Your task to perform on an android device: Open Insight Timer app, Search for "Nature Sound: Rain & Thunder" and play
Image 0: 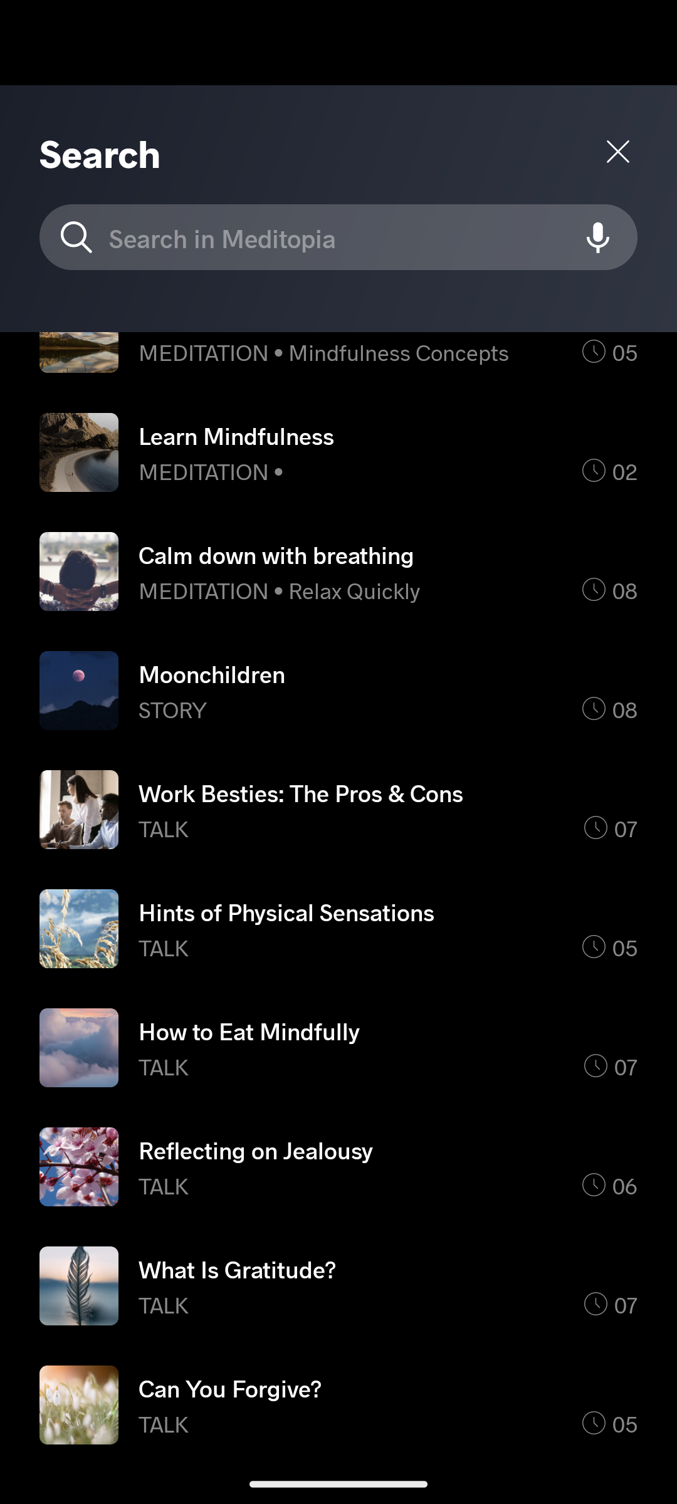
Open Insight Timer app
Step 0: open app "Insight Timer"
Image 1: 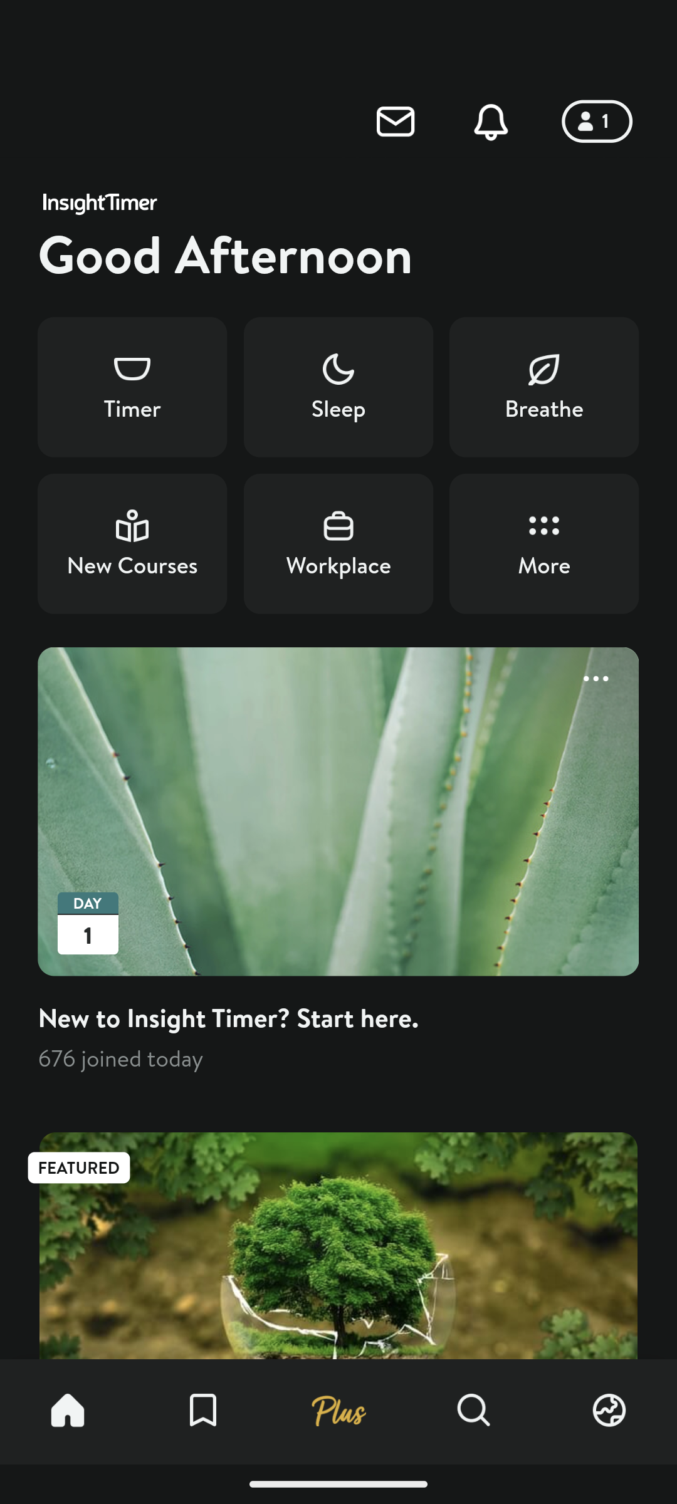
Click on the search icon at the bottom of the screen
Step 1: click (474, 1411)
Image 2: 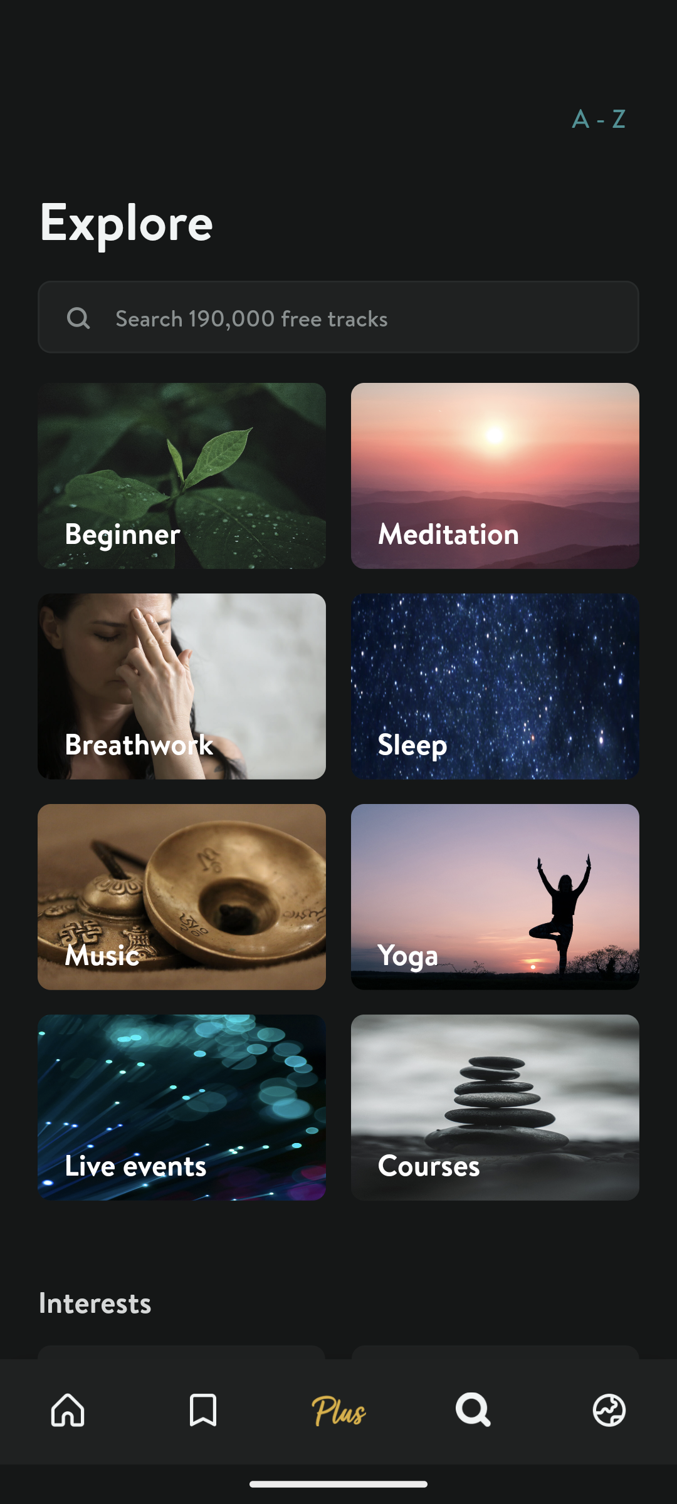
Click on the search bar
Step 2: click (338, 310)
Image 3: 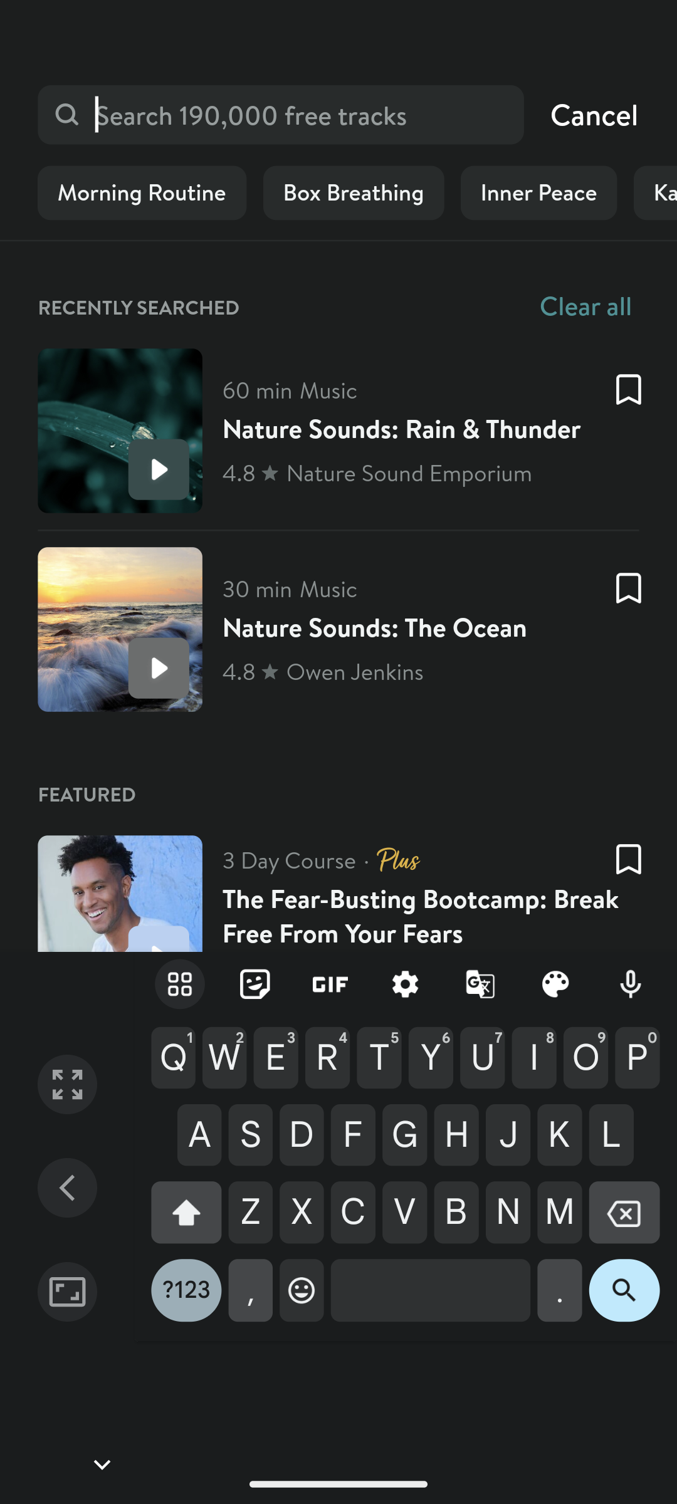
Search for "Nature Sound: Rain & Thunder"
Step 3: type "Nature Sound: Rain & Thunder"
Image 4: 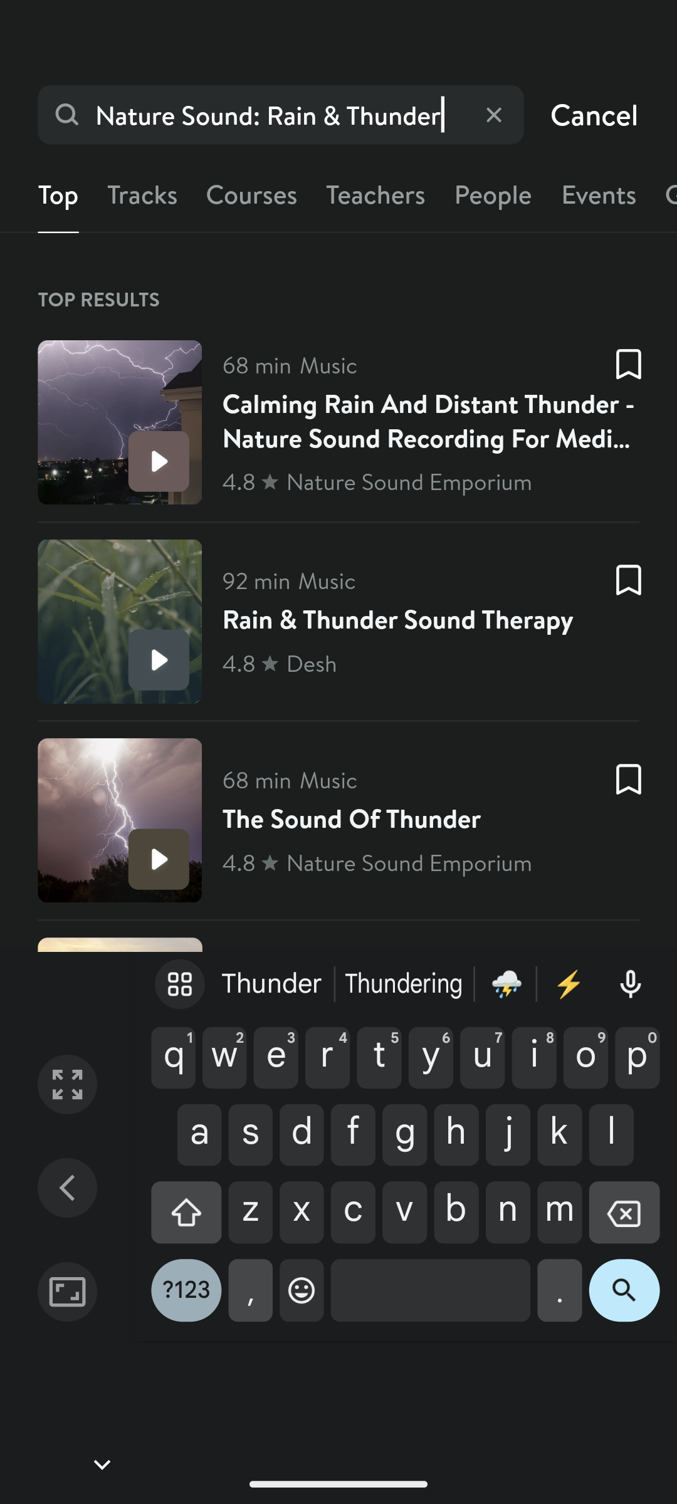
Click on the second search result
Step 4: click (338, 621)
Image 5: 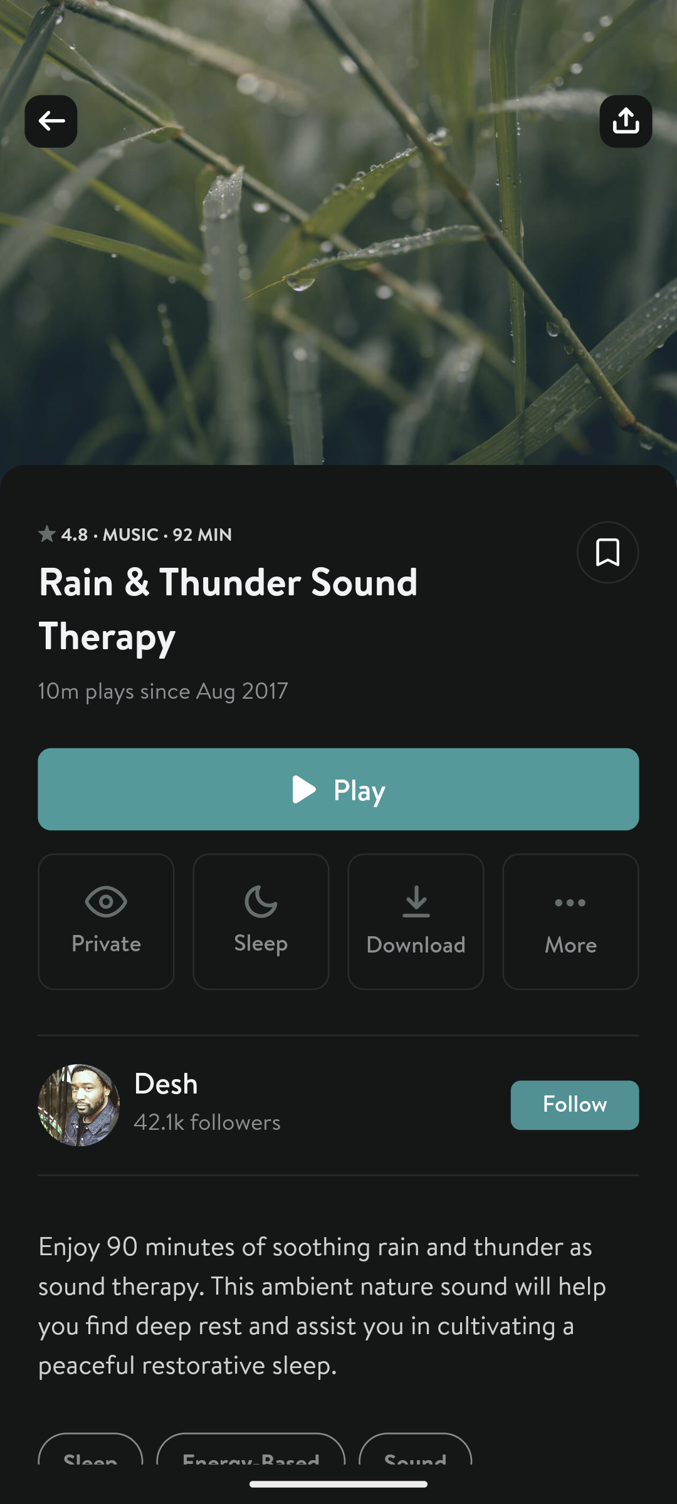
Click on the play button
Step 5: click (338, 789)